Your task to perform on an android device: Open the AJIO app, Type in a search bar and search Tommy Hilfiger polo t-shirt with embroidered logo for men.
Image 0: 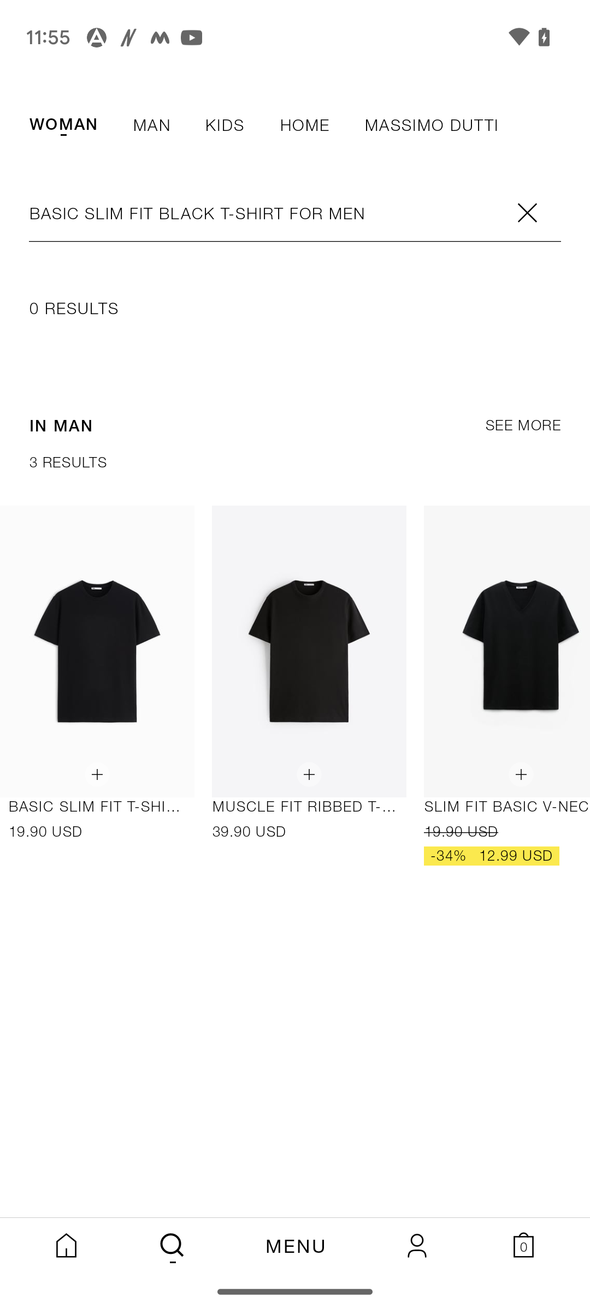
open the AJIO app
Step 0: open app "AJIO"
Image 1: 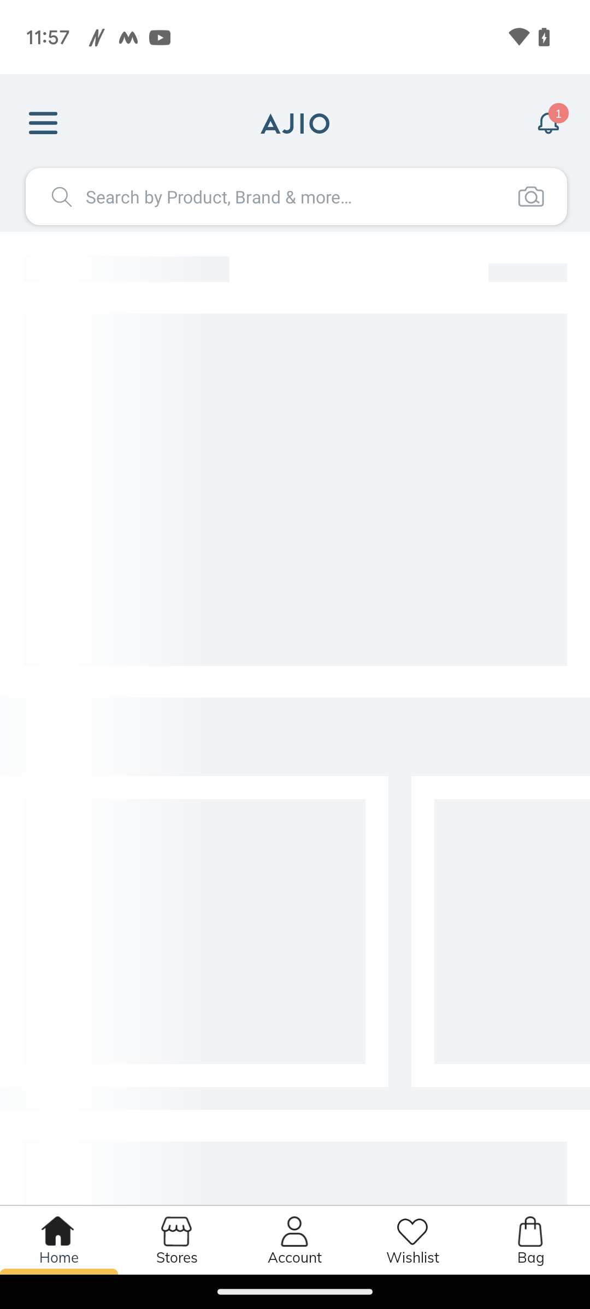
Click on the search icon at the top left of the screen near the camera icon
Step 1: click (296, 196)
Image 2: 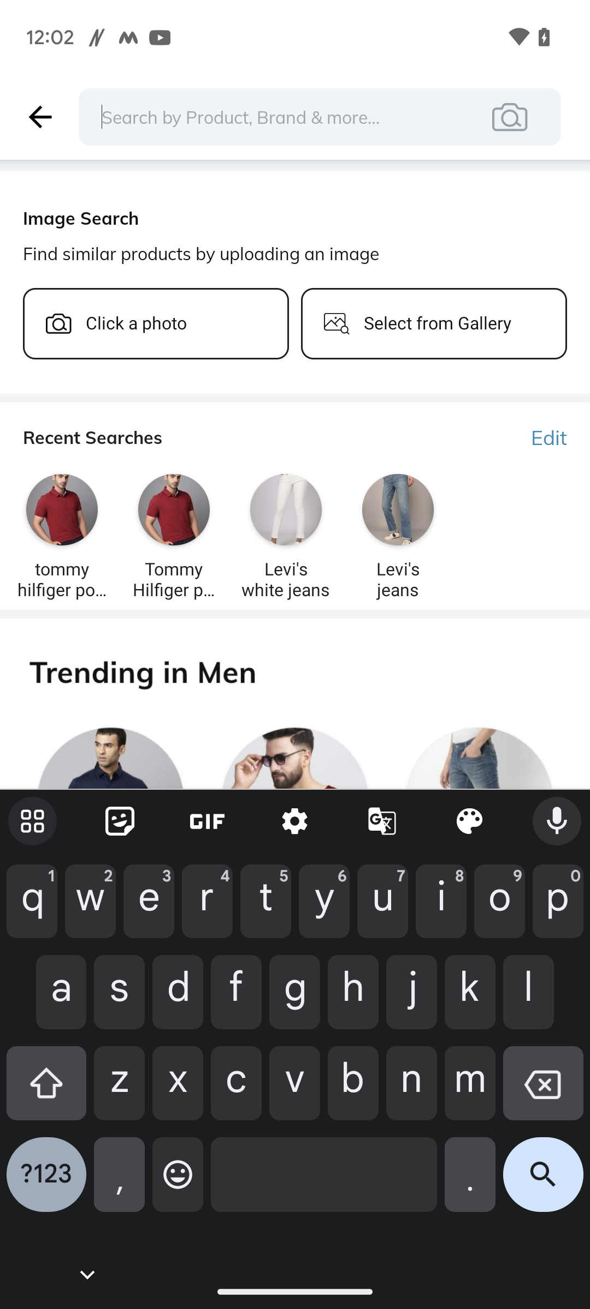
Type Tommy Hilfiger polo t-shirt with embroidered logo for men
Step 2: type "Tommy Hilfiger polo t-shirt with embroidered logo for men"
Image 3: 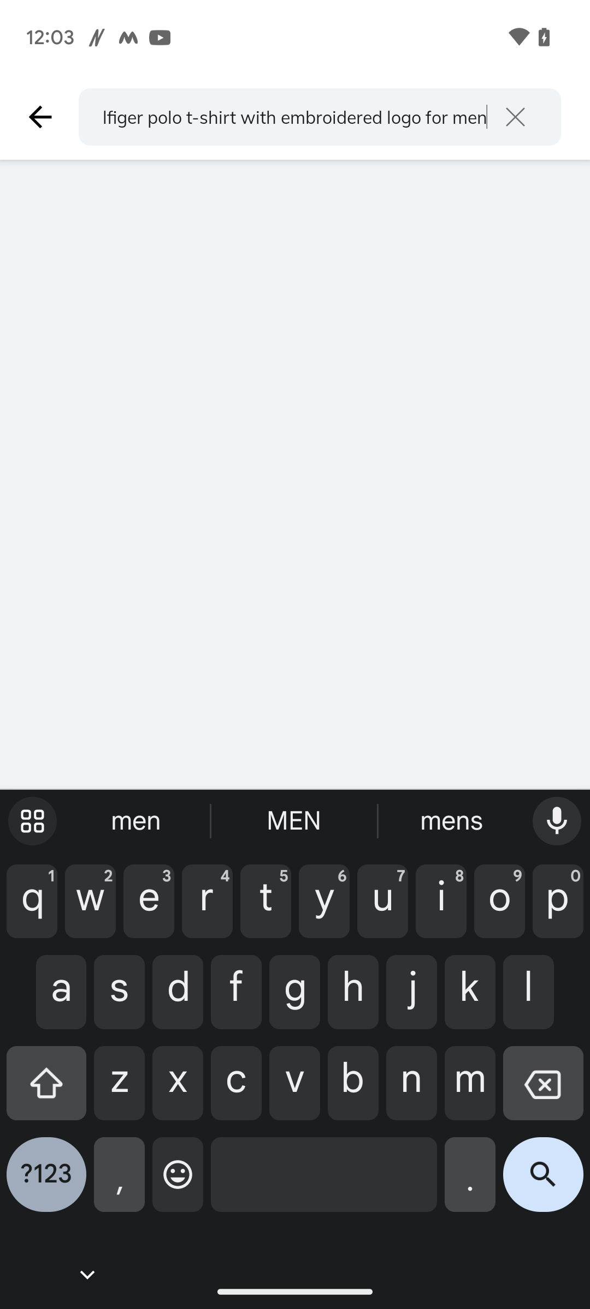
Click on the search icon at the top-right corner of the screen
Step 3: click (543, 1183)